Your task to perform on an android device: I am all set to start the full body workout in the home workout app.
Image 0: 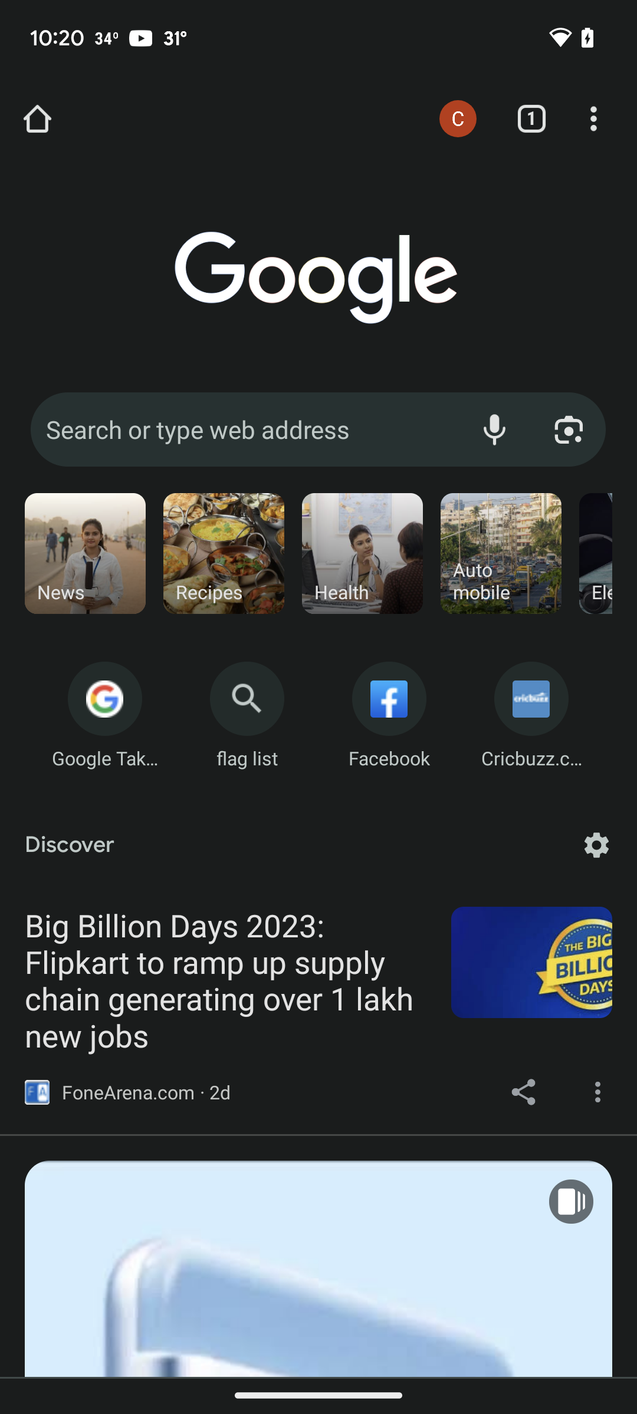
Open the home workout app
Step 0: open app "Home Workout"
Image 1: 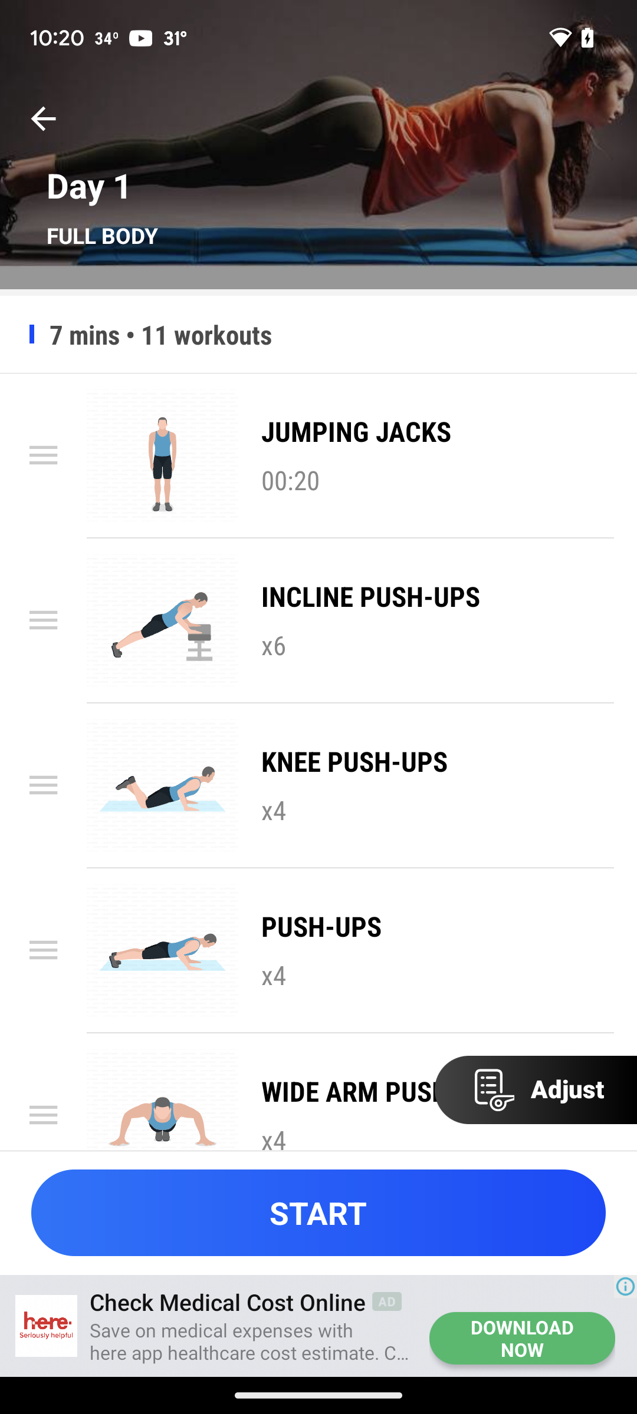
Click on the start button
Step 1: click (318, 1213)
Image 2: 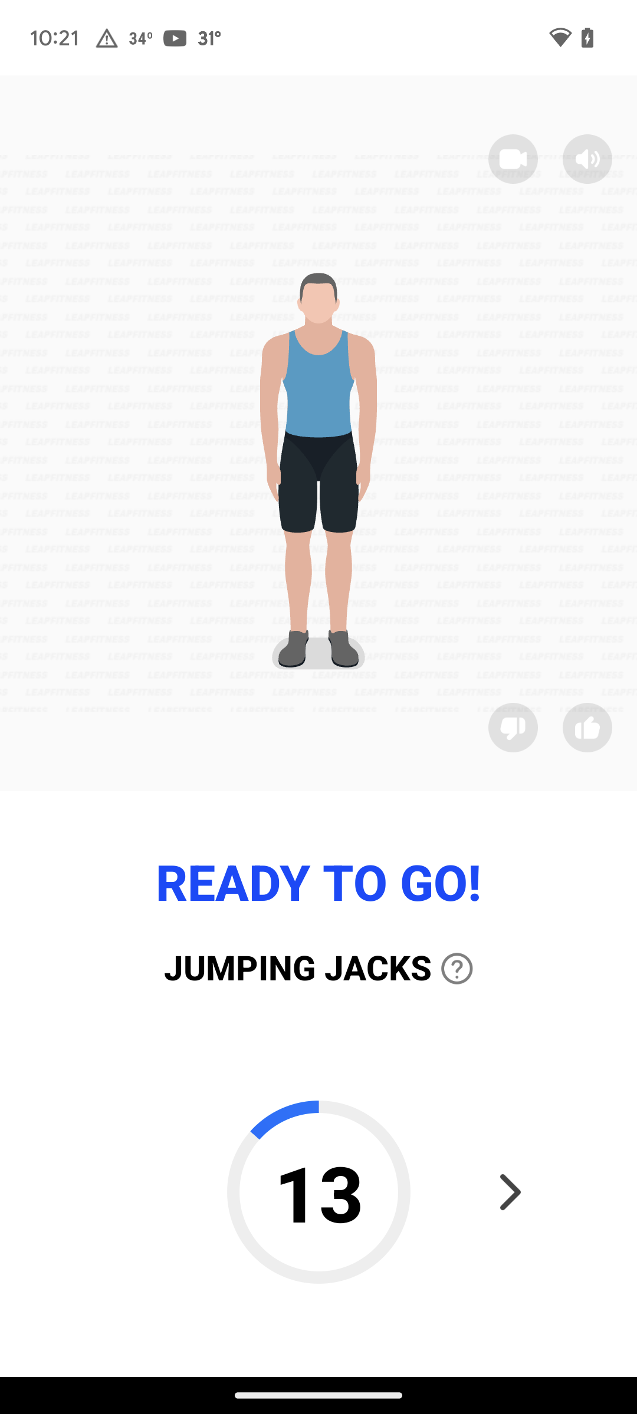
Click on the start button
Step 2: wait